Your task to perform on an android device: I want to add Shoes to my wishlist so that I can buy it later.
Image 0: 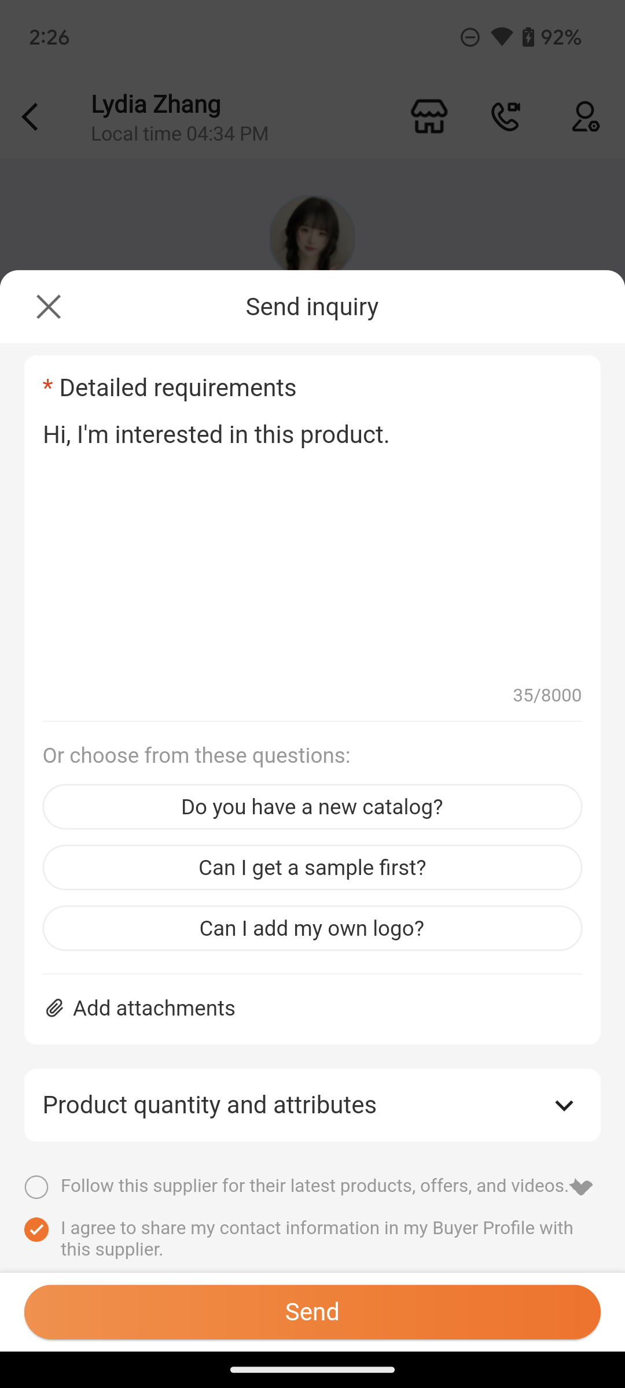
Click on the Cross icon on the screen.
Step 0: click (46, 307)
Image 1: 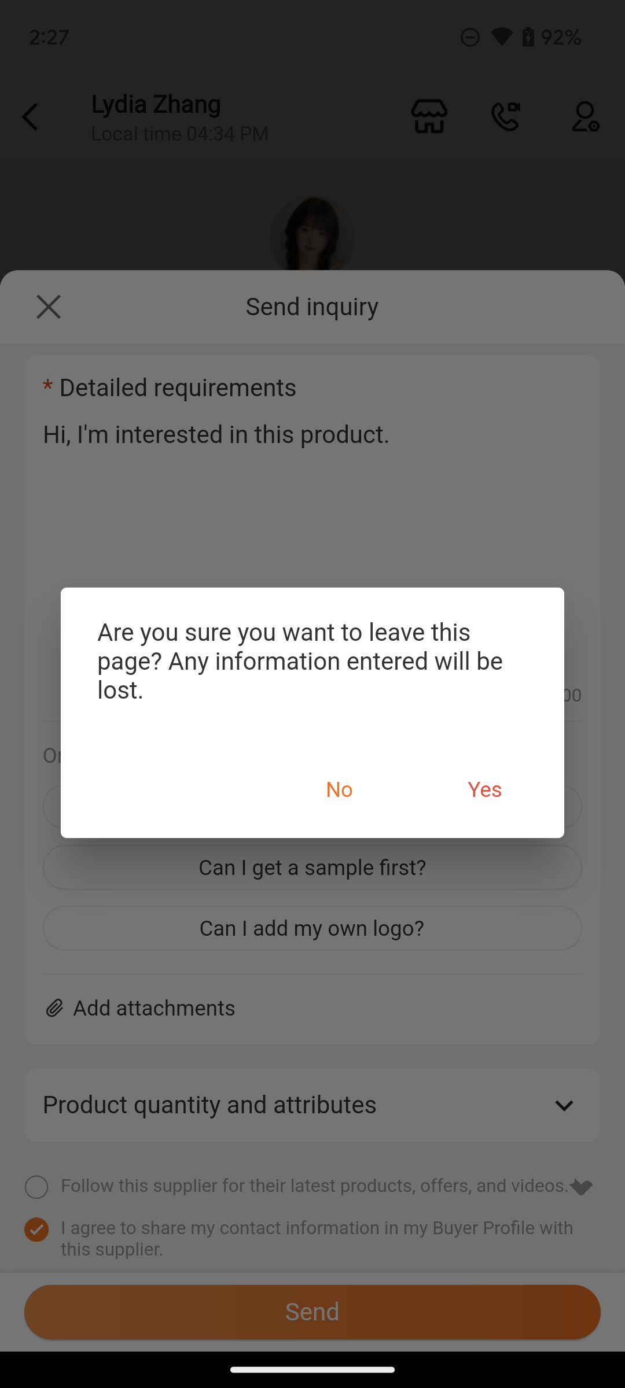
Click on the Yes option on the screen.
Step 1: click (486, 791)
Image 3: 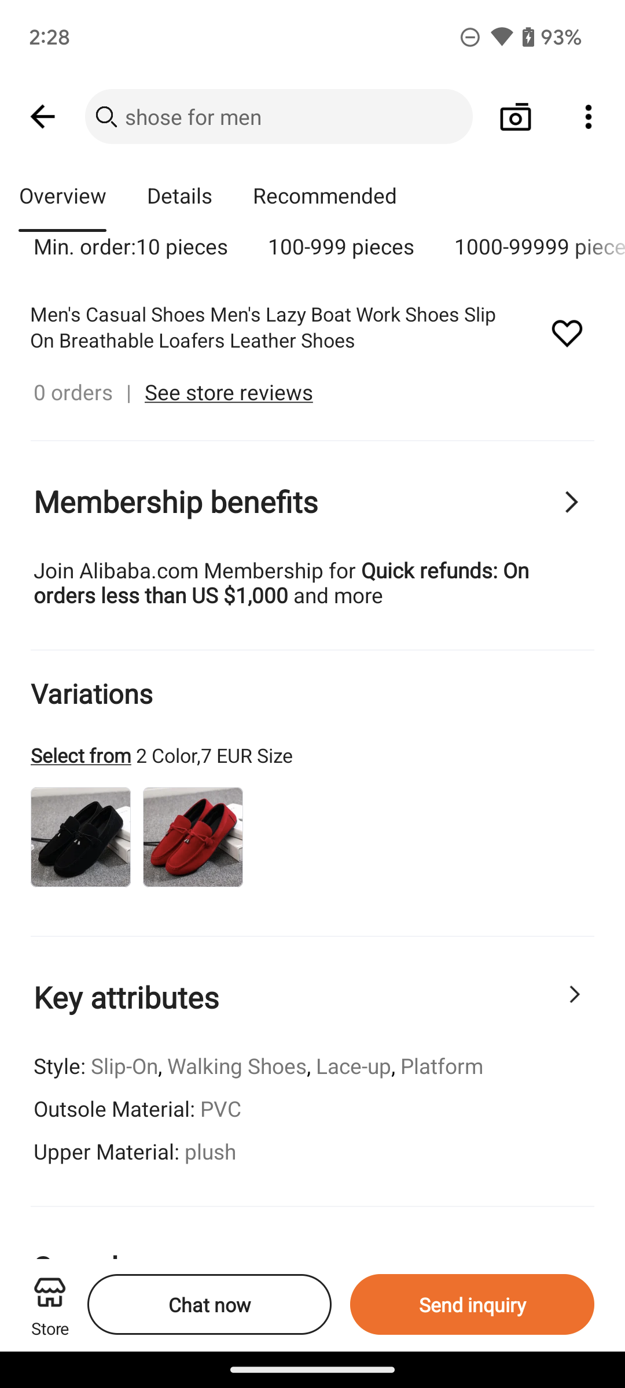
Click on the Save icon on the screen.
Step 3: click (567, 333)